Your task to perform on an android device: See details of the flights from Congonhos, São Paulo, Brazil to Rio de Janeiro-Galeao International which are the most cheapest in the kiwi.com app.
Image 0: 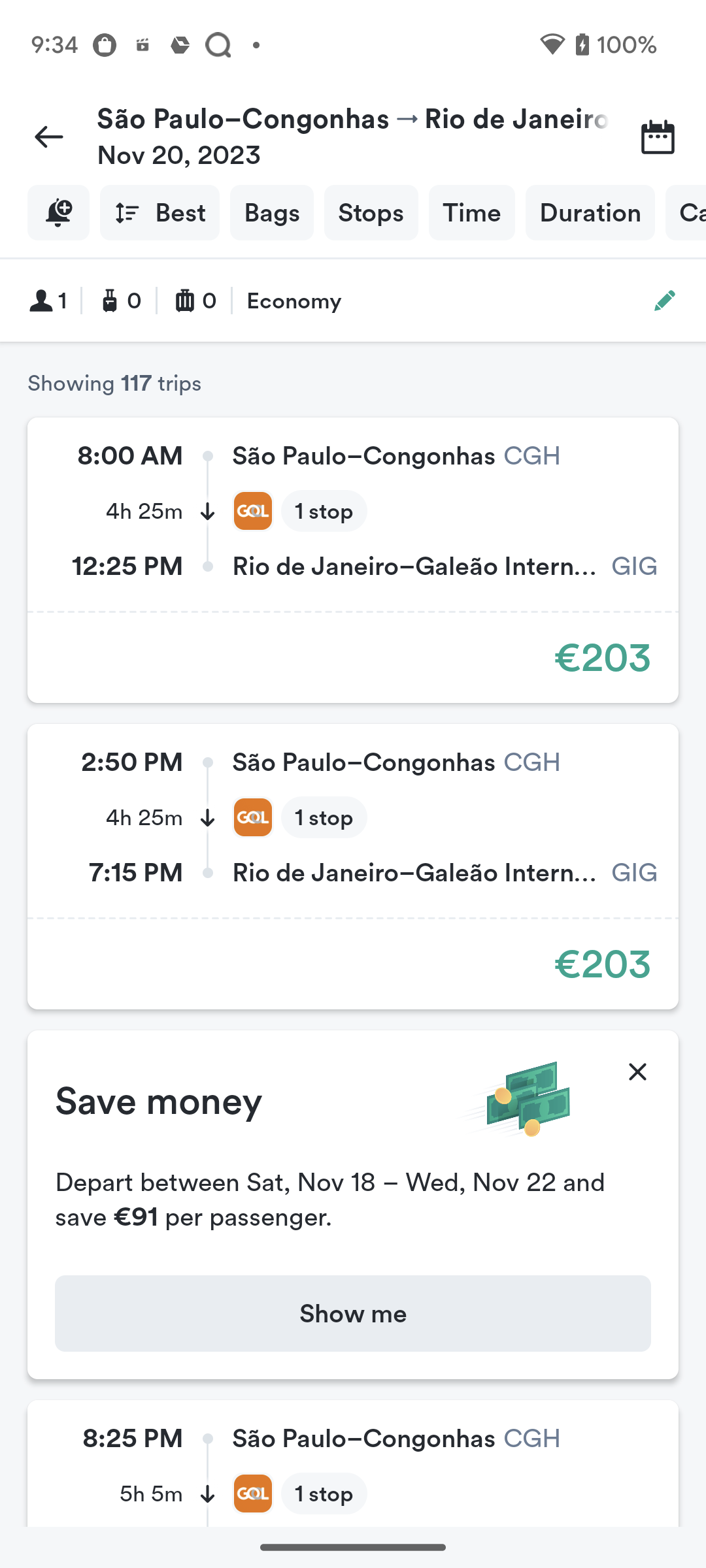
Click on the Best filter
Step 0: click (154, 216)
Image 1: 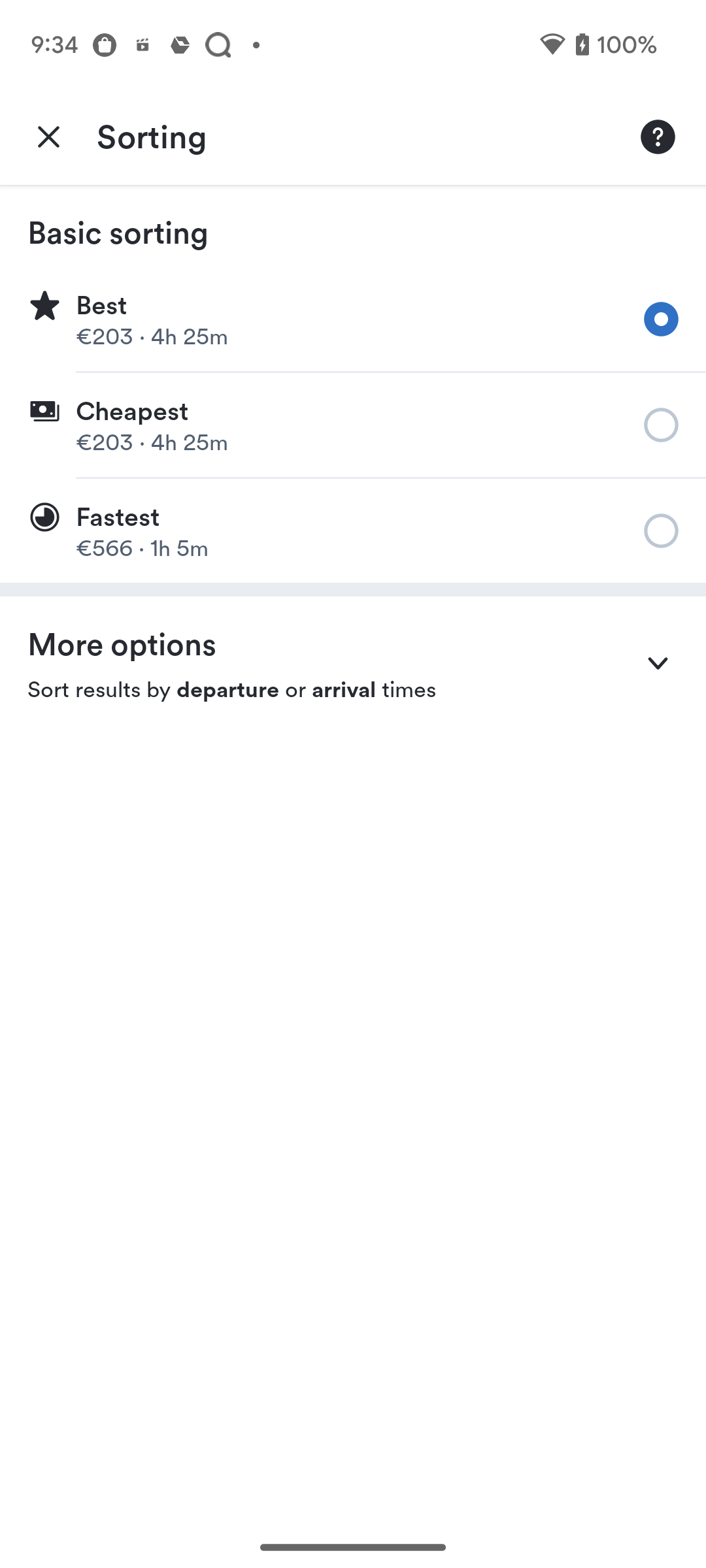
Select the filter Cheapest
Step 1: click (132, 411)
Image 2: 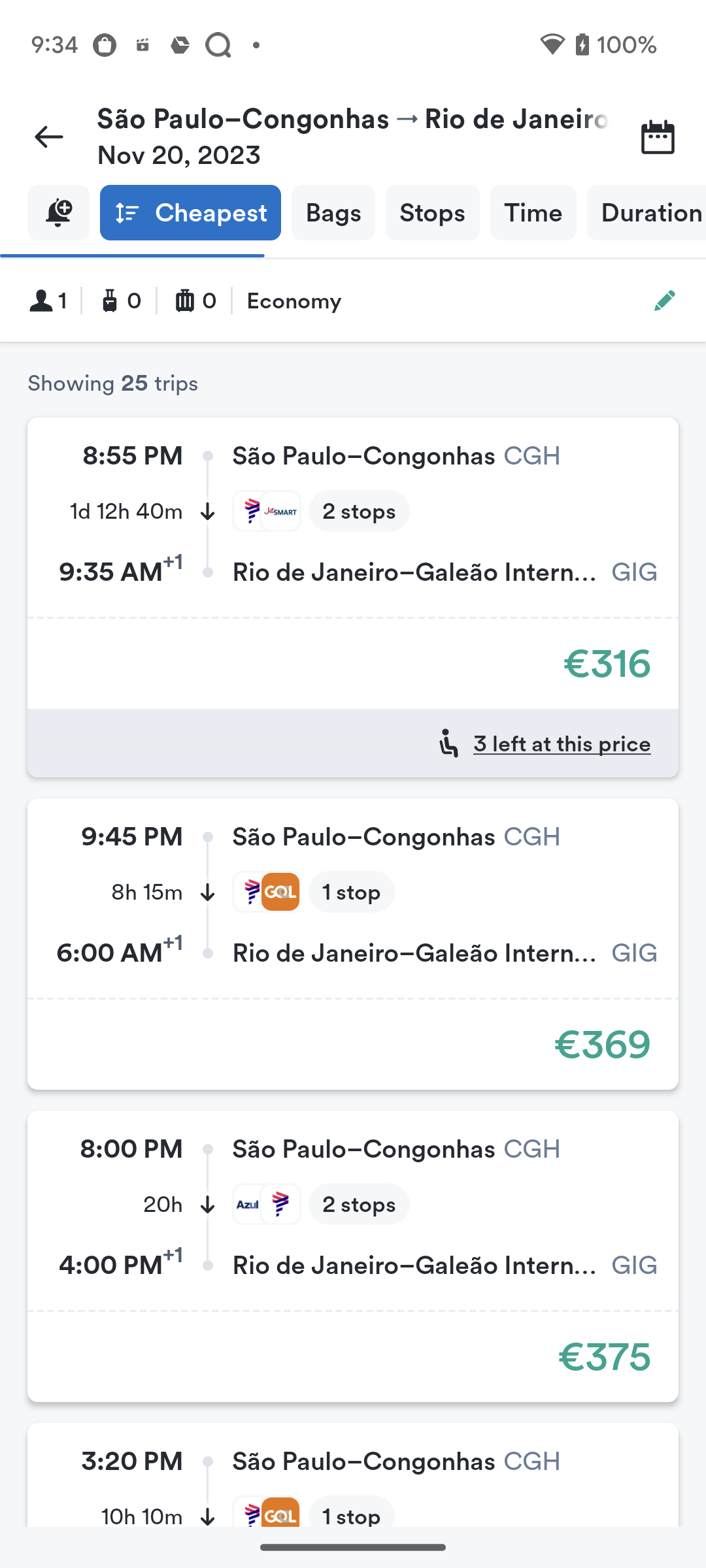
Select the filter Cheapest
Step 2: wait